Your task to perform on an android device: I walk a lot, so I require walking shoes. That is why I am looking for walking shoes for women on the Limeroad app.
Image 0: 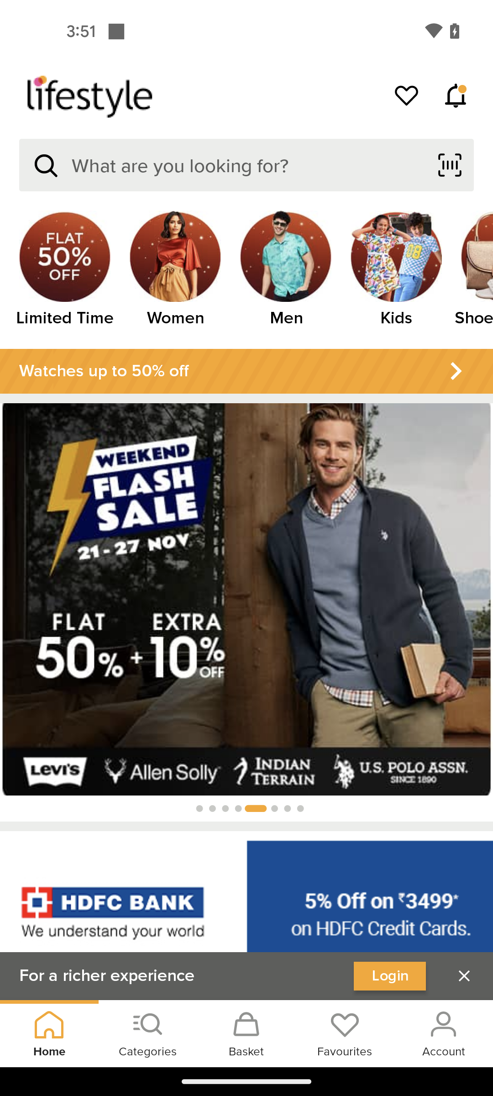
Open the Limeroad app
Step 0: open app "Limeroad"
Image 1: 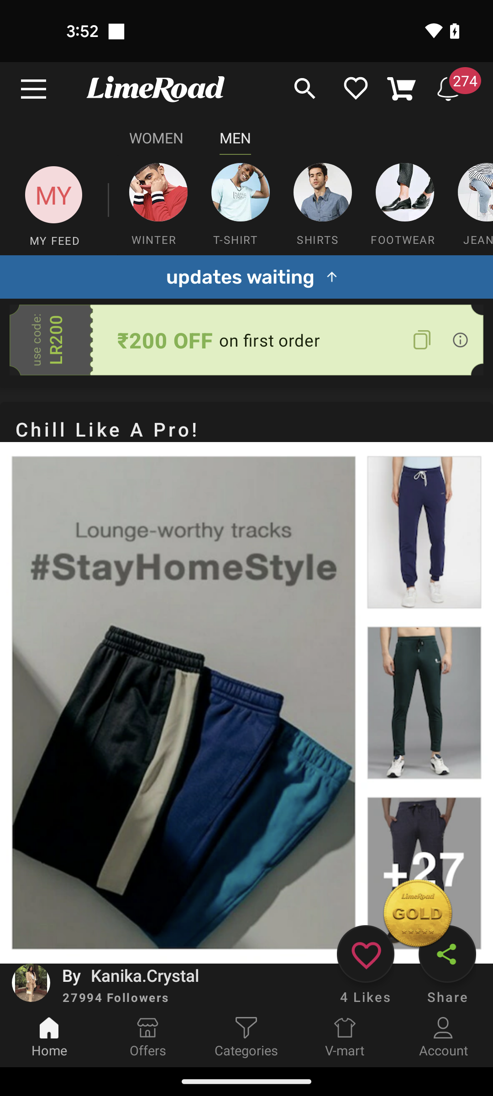
Click on the search icon
Step 1: click (305, 89)
Image 2: 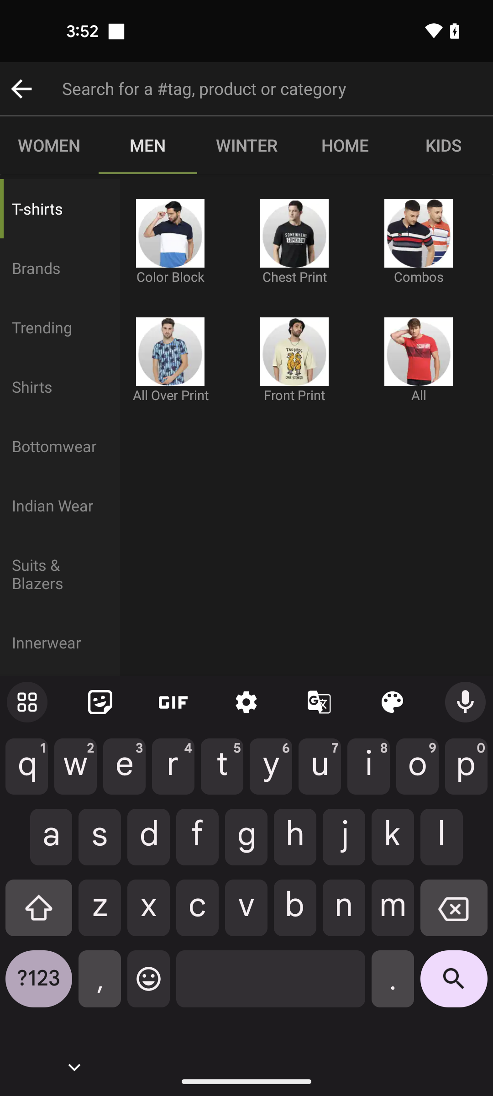
Search for walking shoes for women
Step 2: type "walking shoes for women"